Your task to perform on an android device: I had to take backups of soft copies of the important documents and software for which I am in need of a storage device. Look for an 18-TB hard drive in the eBay app.
Image 0: 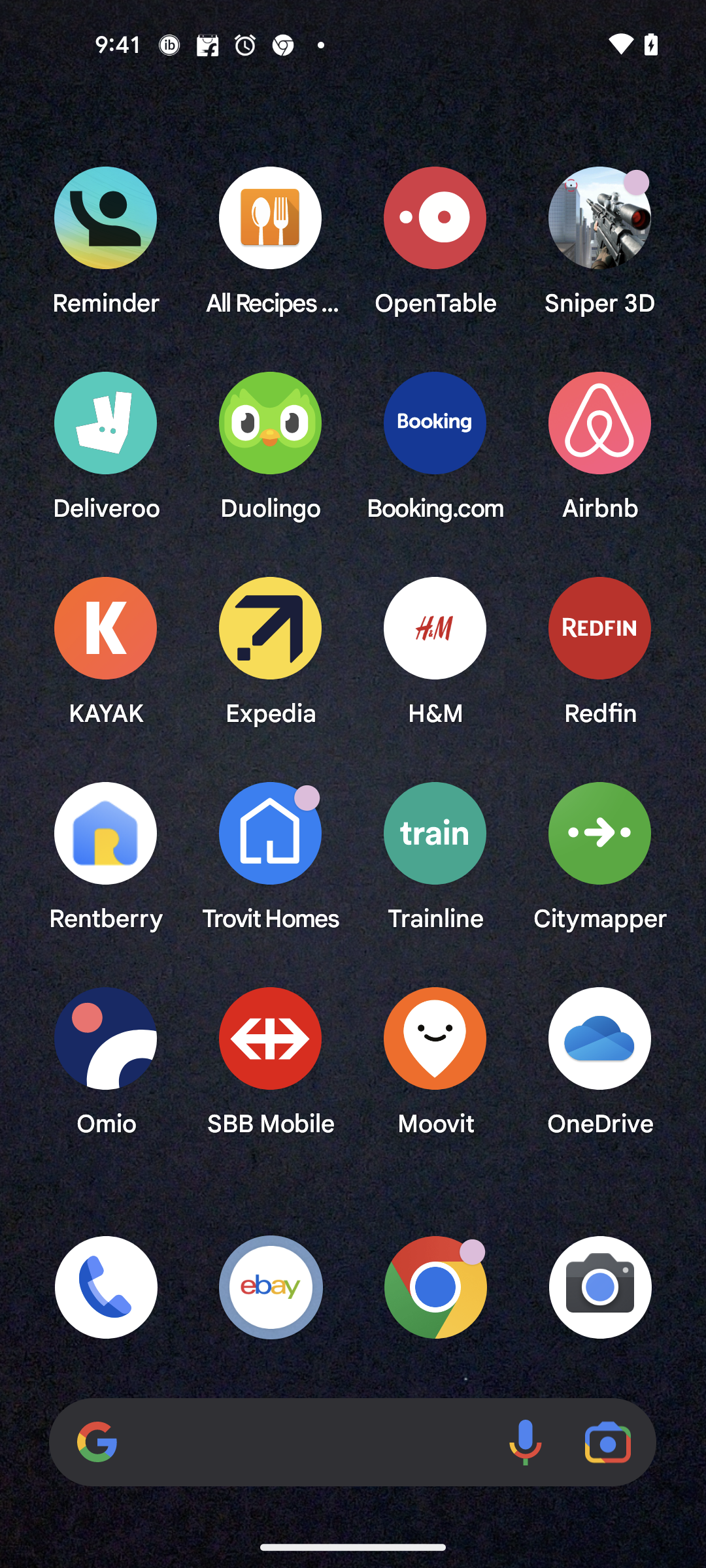
Open the eBay app
Step 0: open app "eBay"
Image 1: 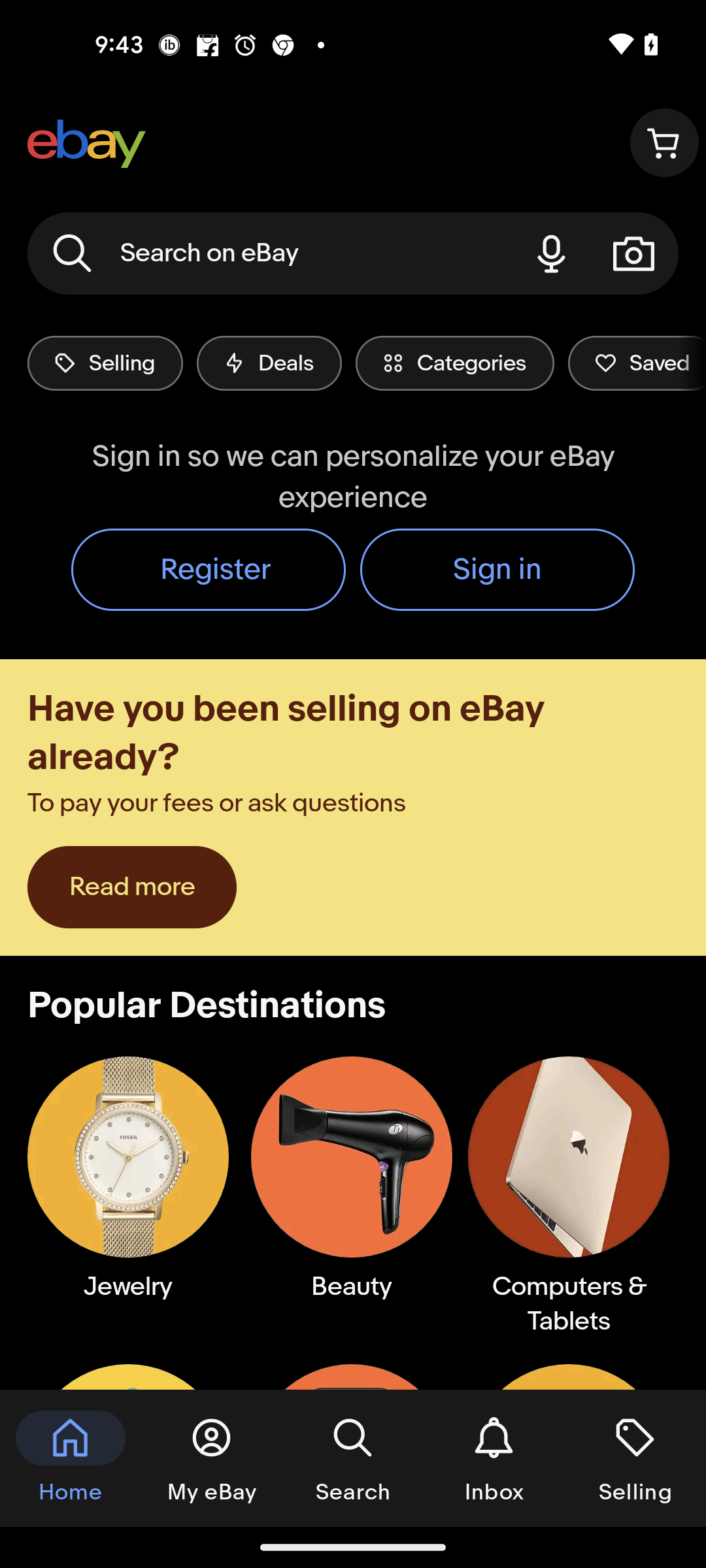
Go to the search bar at the top of the screen
Step 1: click (270, 253)
Image 3: 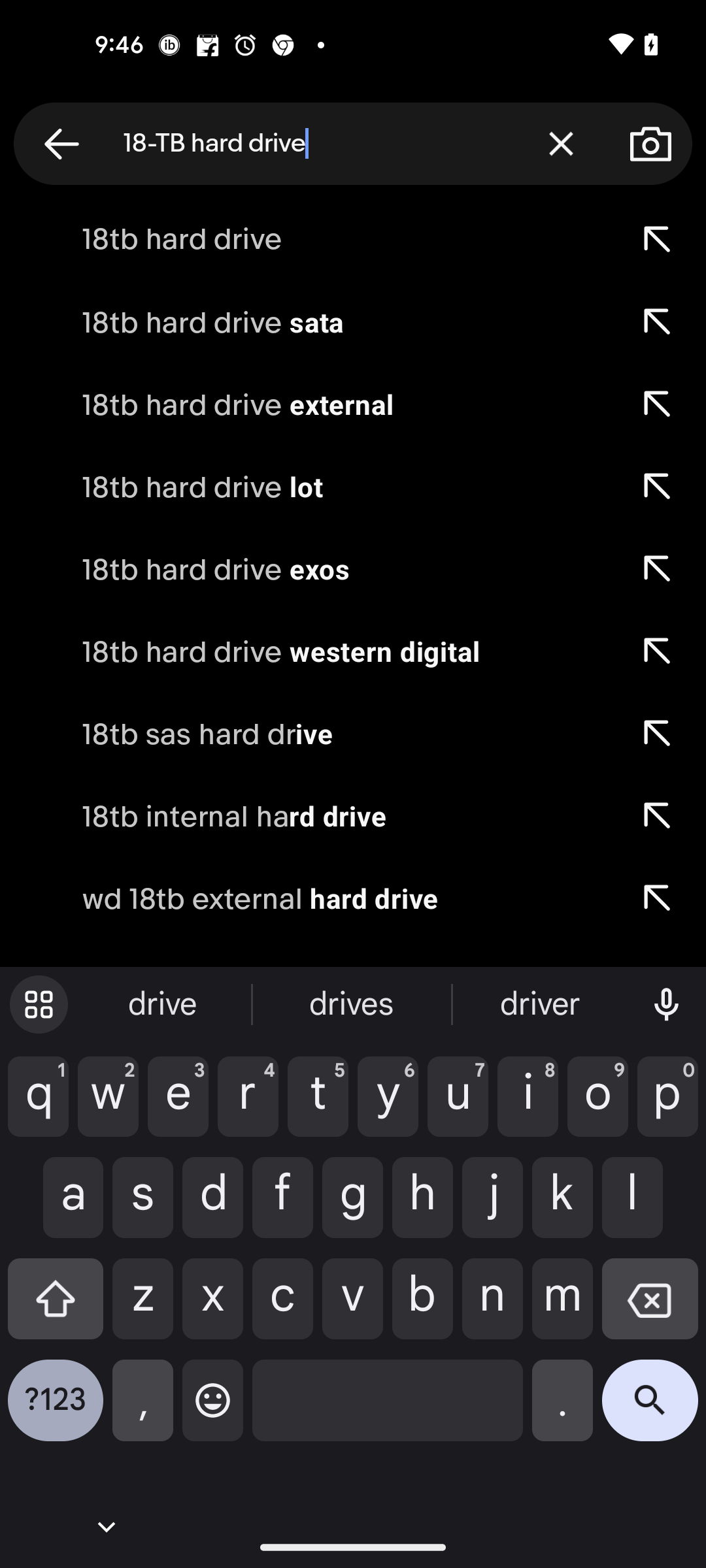
Click on the search button in the keyboard
Step 3: click (650, 1410)
Image 4: 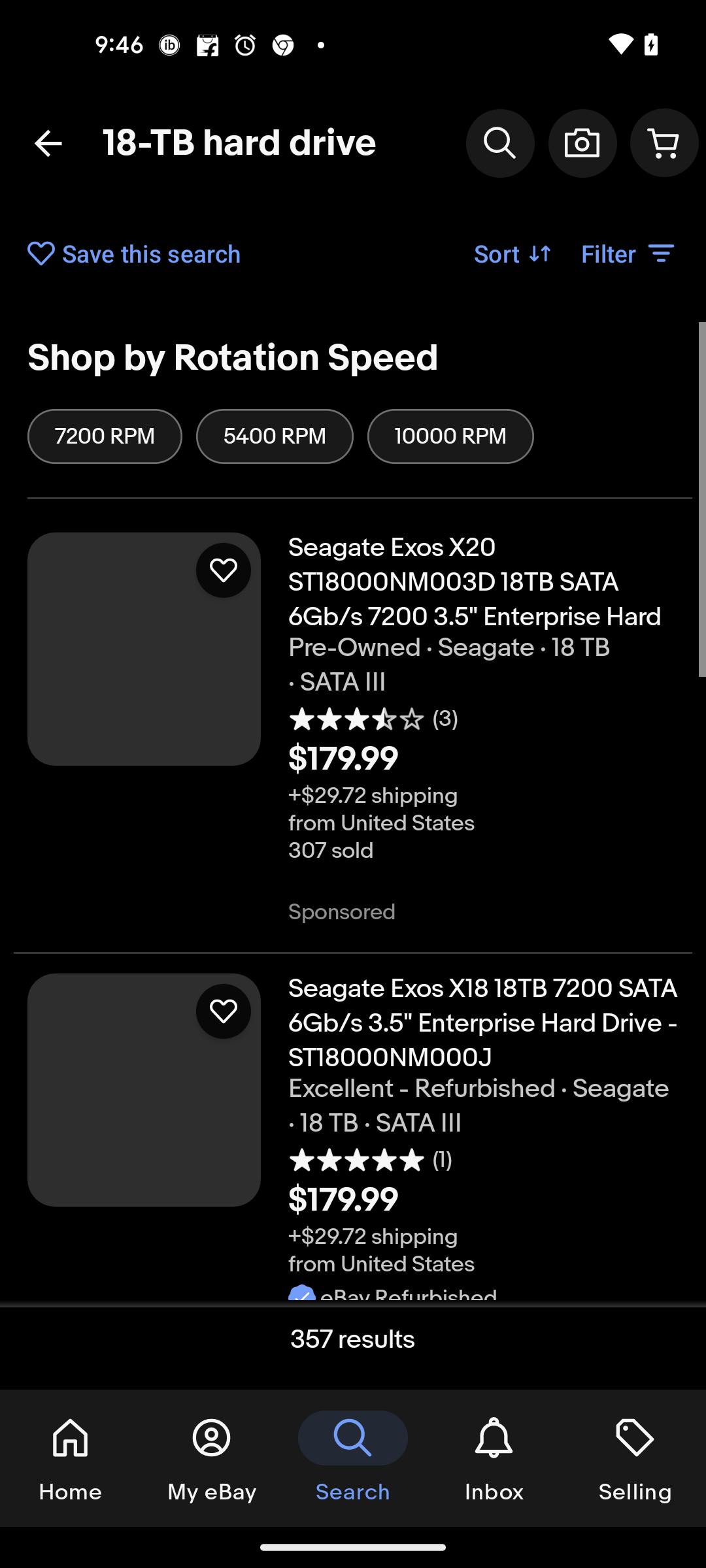
Click on the search button in the keyboard
Step 4: wait